Your task to perform on an android device: Since Christmas is coming and I need to decorate my house, search for  tealights in the IKEA app.
Image 0: 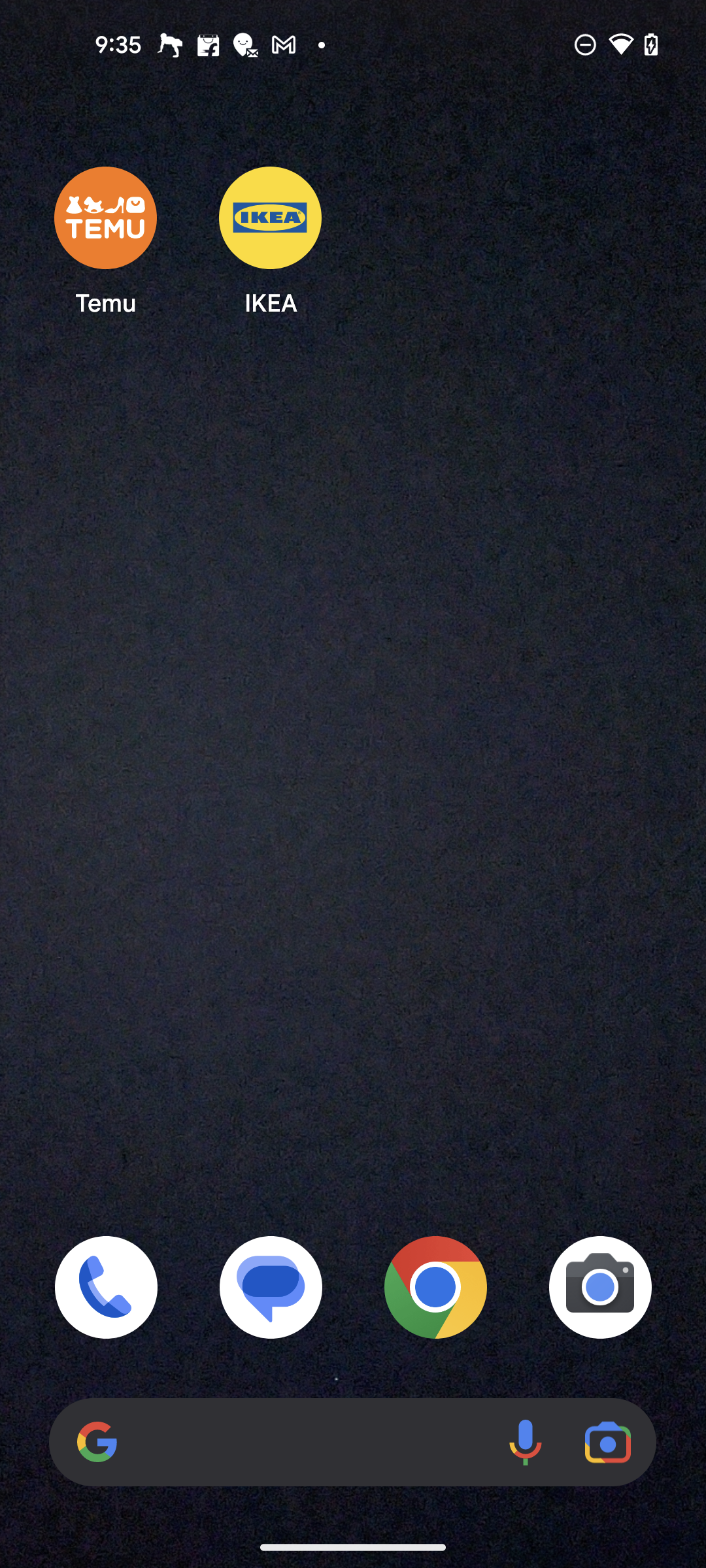
Open the IKEA app
Step 0: open app "IKEA"
Image 1: 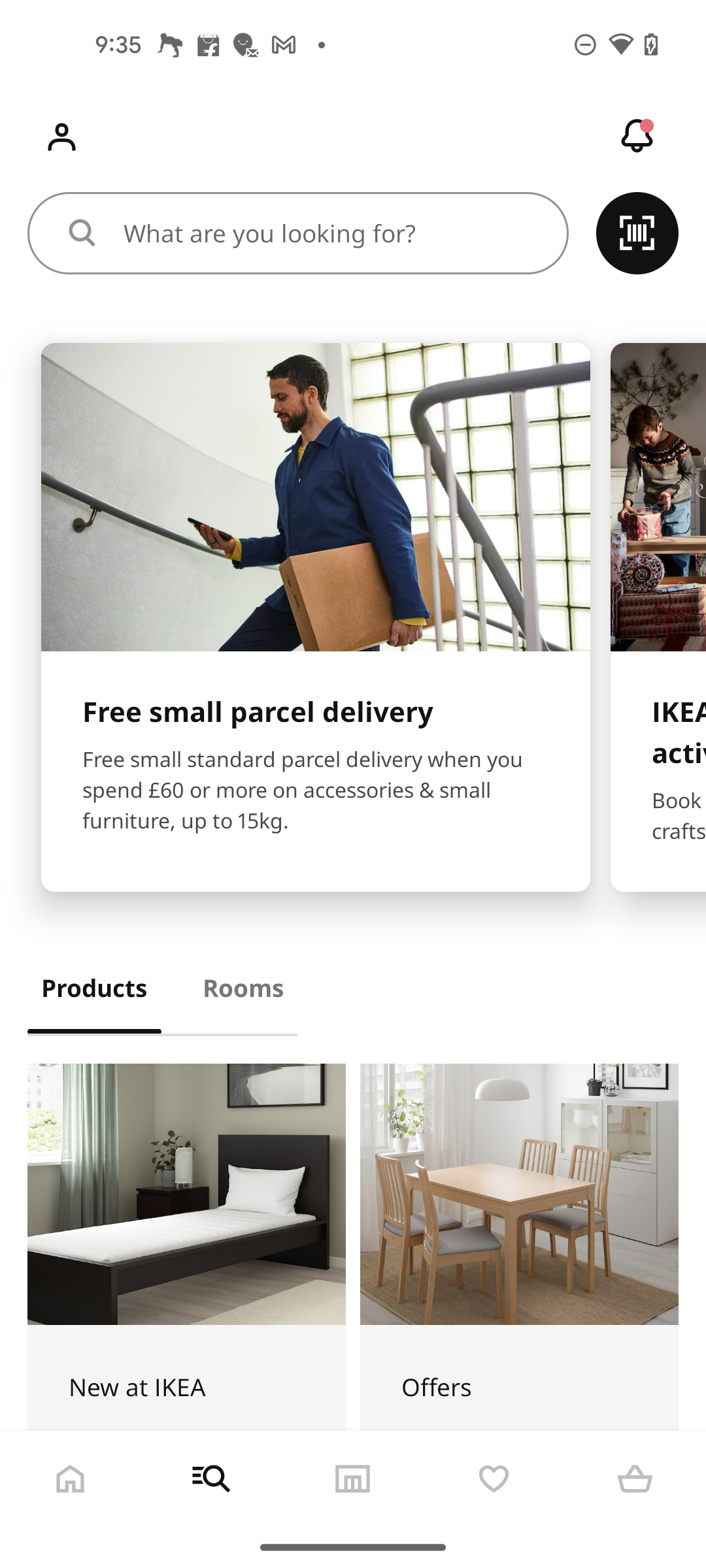
Go to the search bar at the to of the screen
Step 1: click (332, 233)
Image 2: 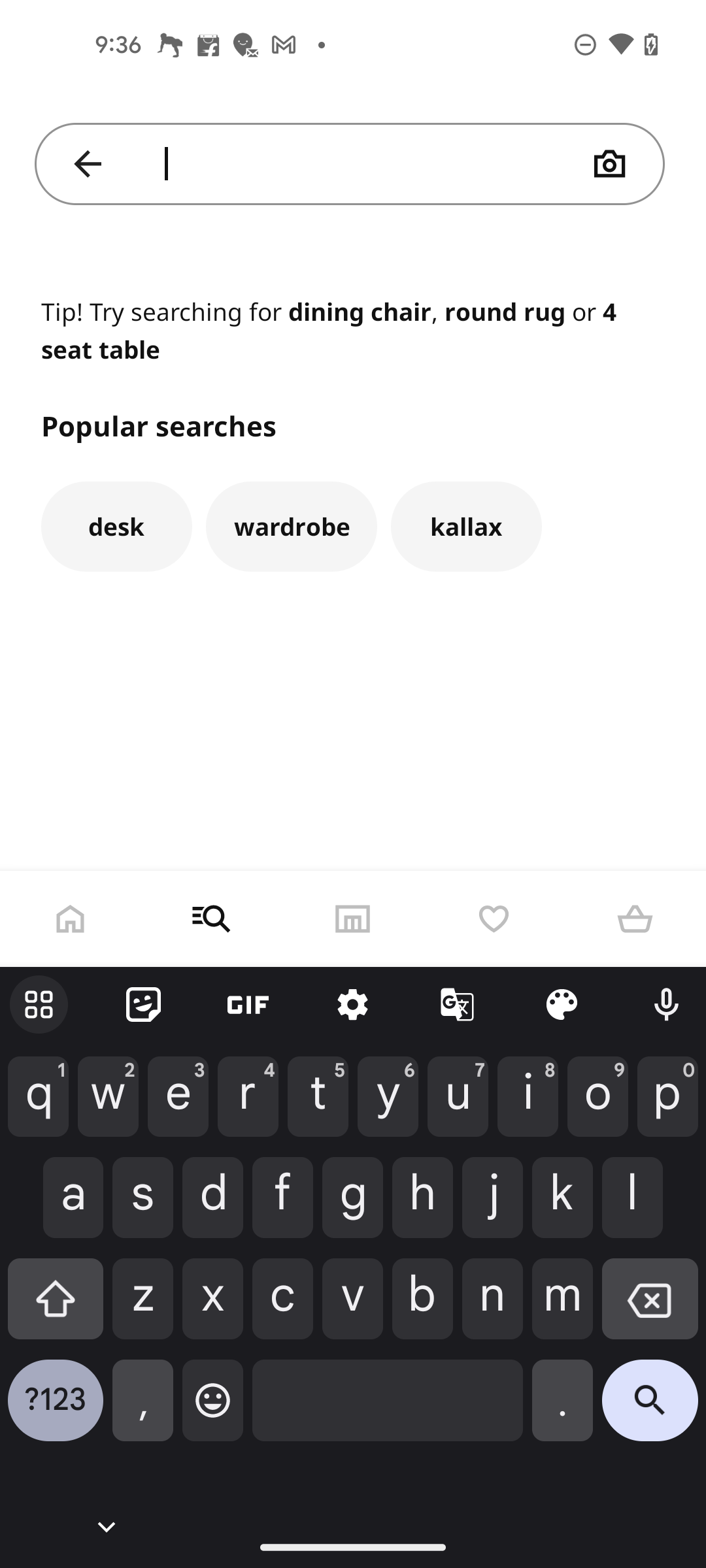
Type Tealights in the search bar
Step 2: type "Tealights"
Image 3: 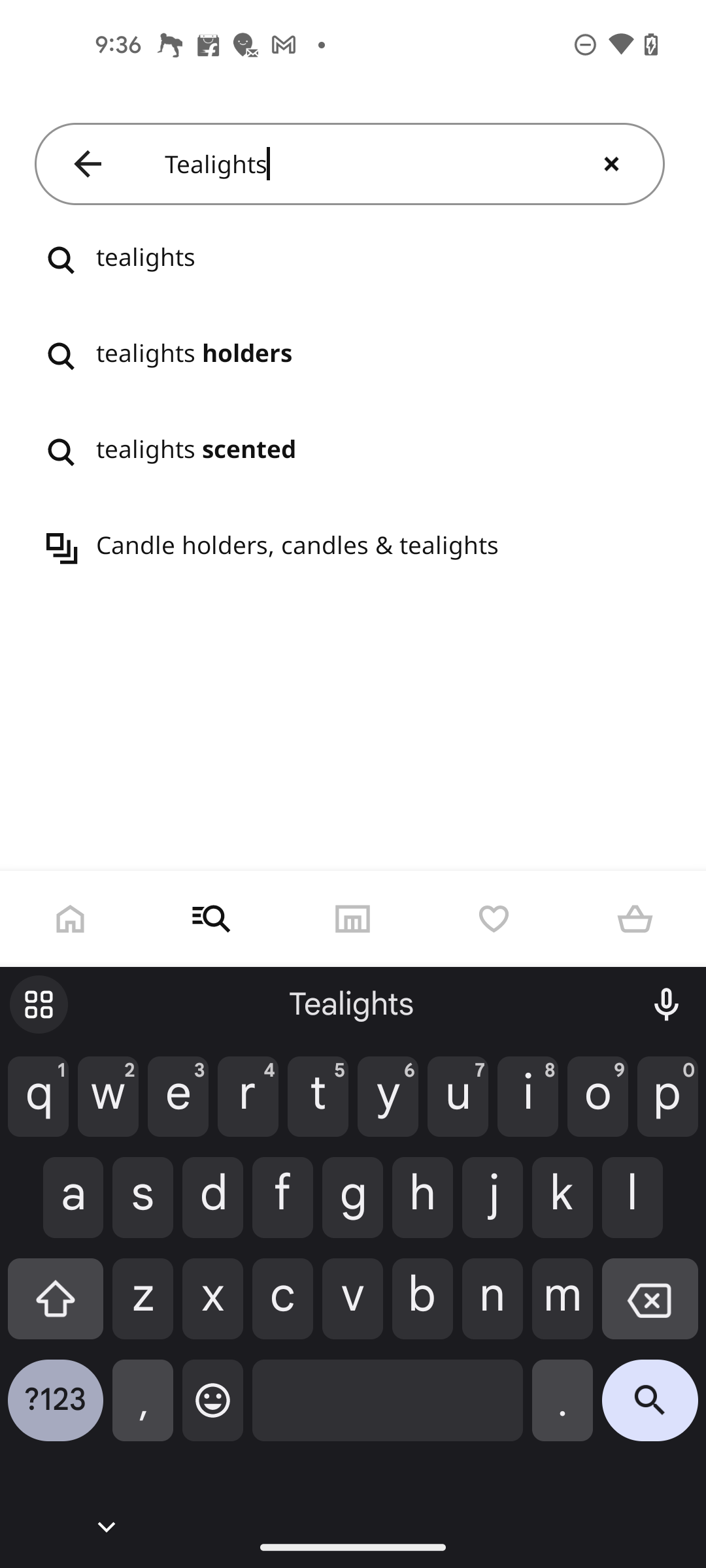
Click on the search button in the keyboard
Step 3: click (650, 1410)